Your task to perform on an android device: Shop the torch light of MHAX brand by adding brand filter.
Image 0: 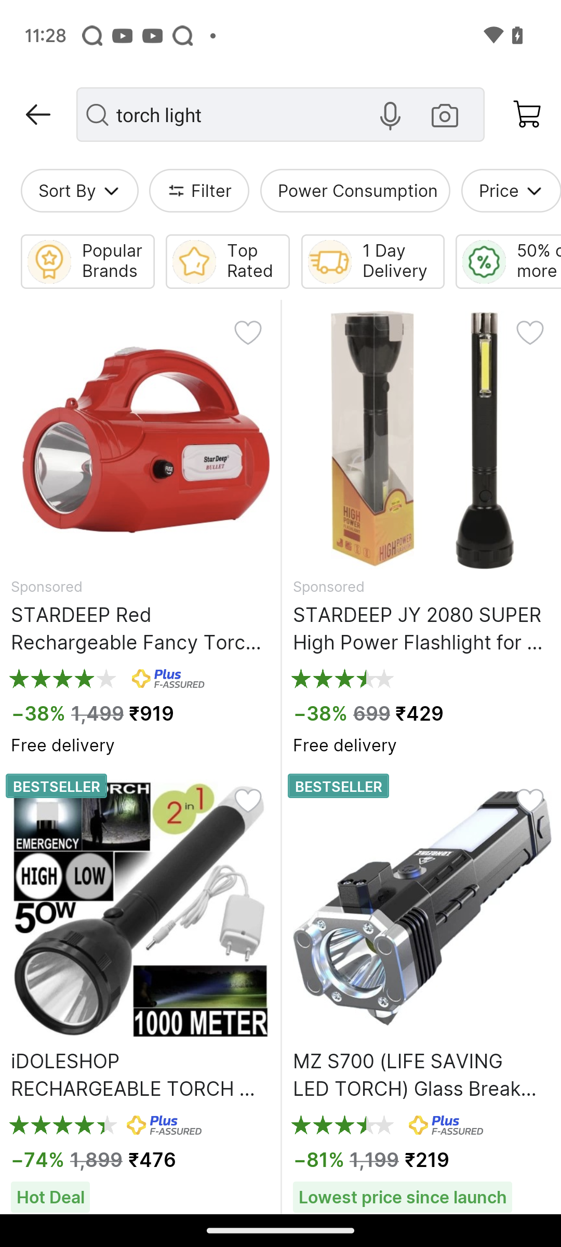
Click on the filter tab
Step 0: click (176, 191)
Image 1: 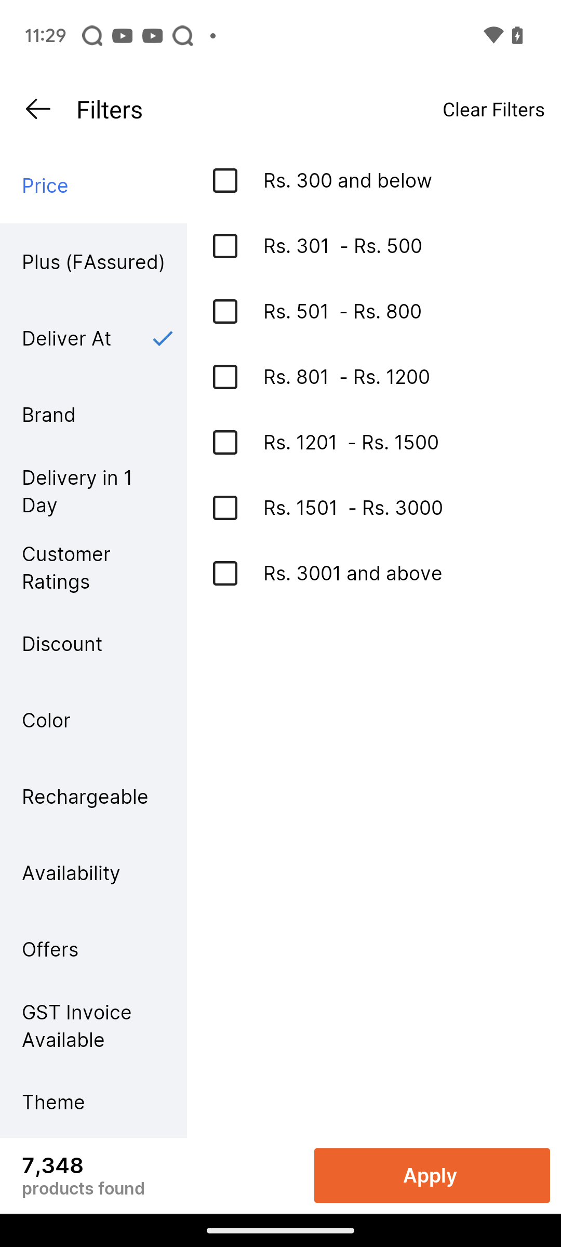
Select the brand tab at the left of the screen
Step 1: click (93, 414)
Image 2: 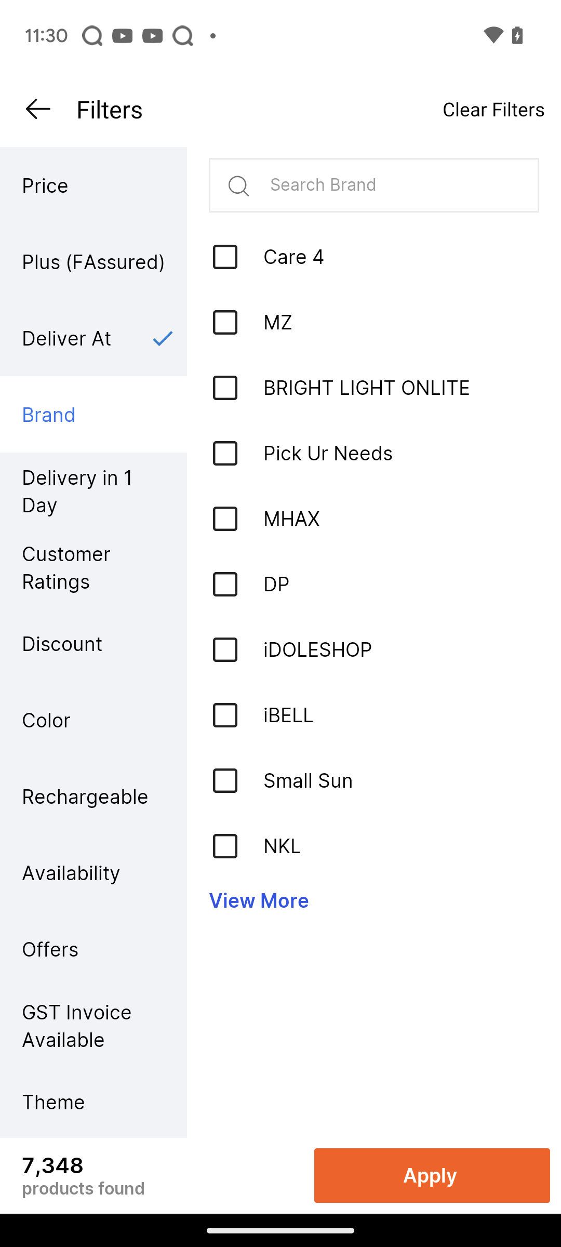
Select MHAX
Step 2: click (225, 518)
Image 3: 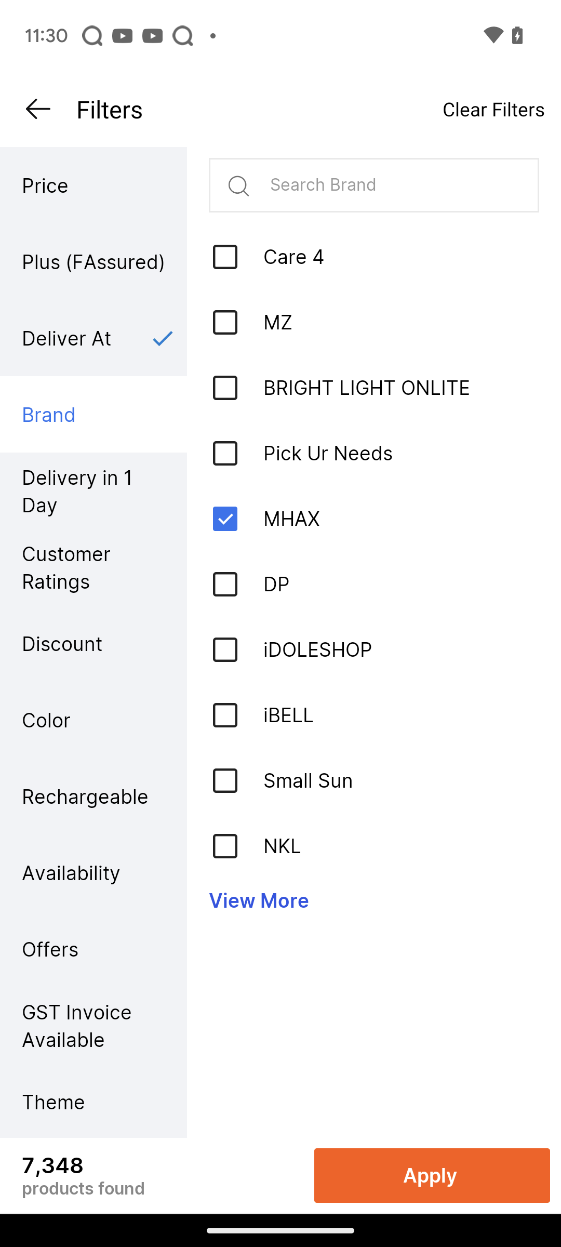
Click on the apply button
Step 3: click (432, 1175)